Your task to perform on an android device: I want to forward an eBay recent email to my mother at giorgio.rossi196503@gmail.com so she can check out the suggested chairs .
Image 0: 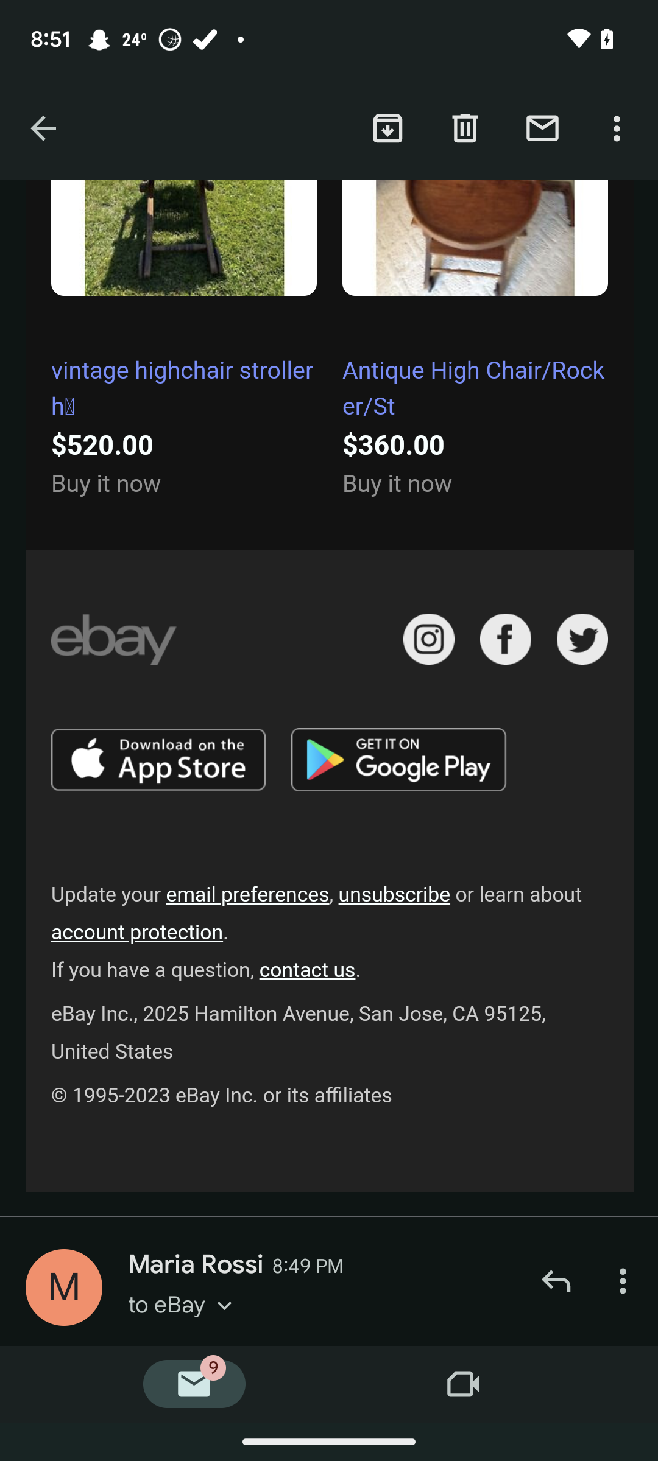
Swipe up the screen to view the forward button
Step 0: scroll down
Image 1: 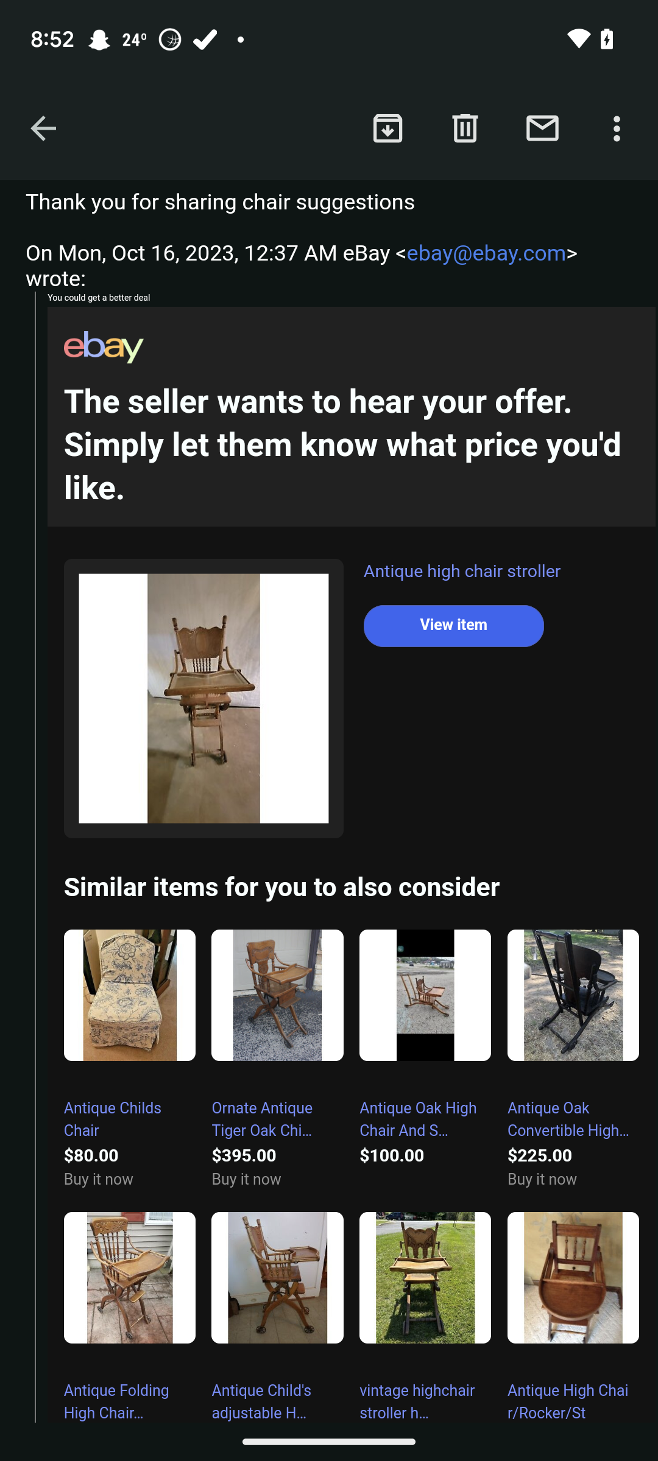
Swipe up the screen to view the forward button
Step 1: scroll down
Image 2: 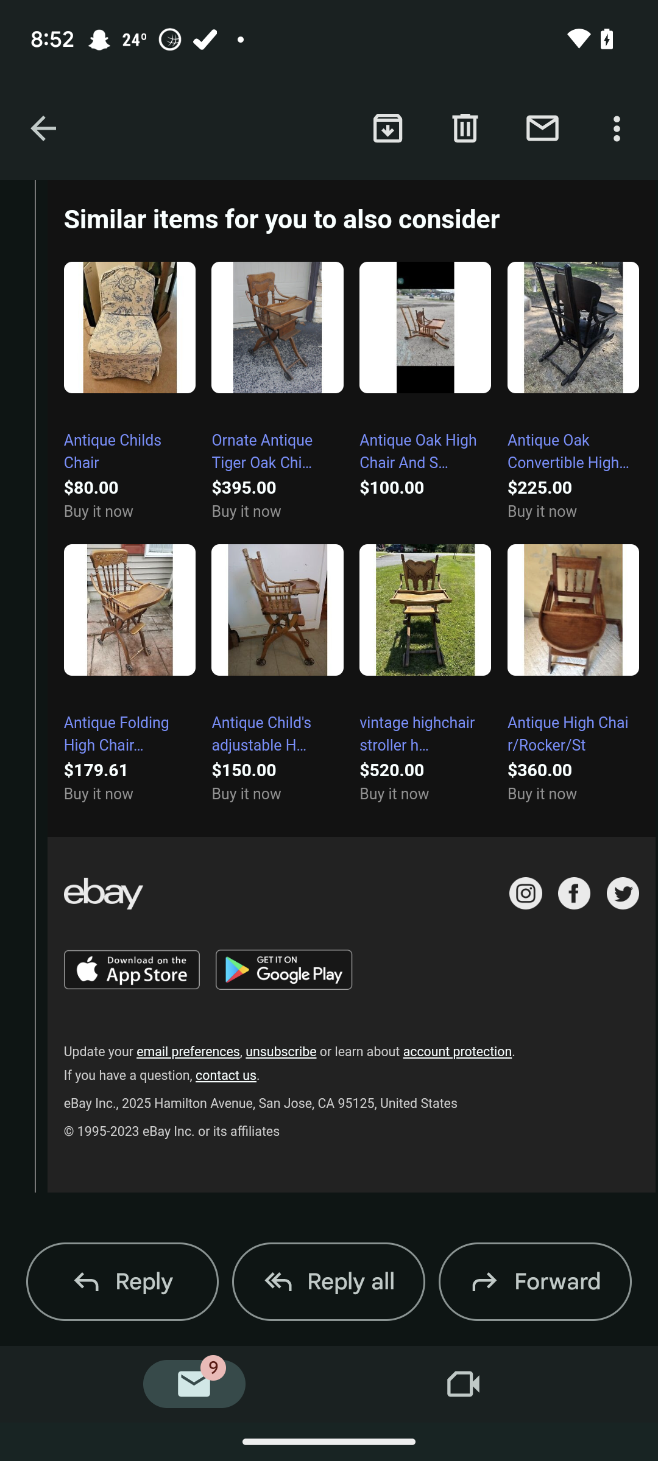
Click on the forward button
Step 2: click (557, 1281)
Image 3: 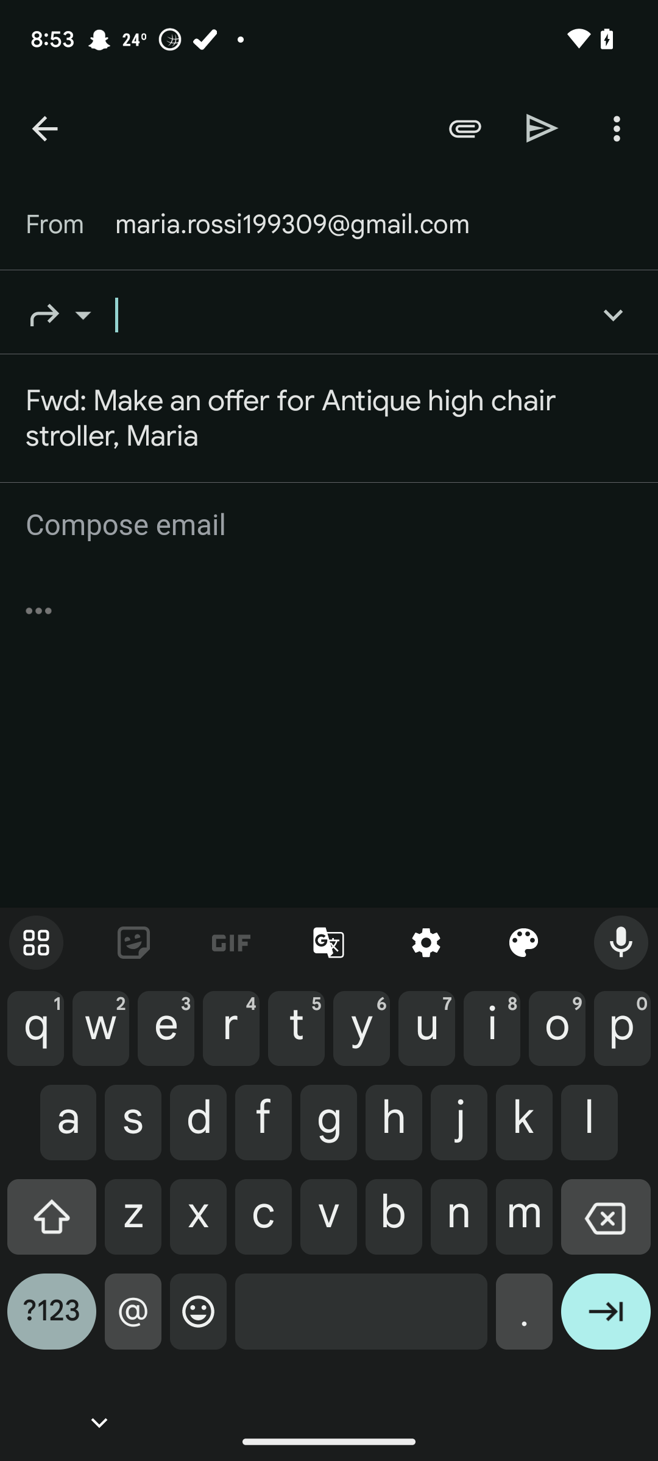
Enter the recipient id as giorgio.rossi196503@gmail.com
Step 3: type "giorgio.rossi196503@gmail.com"
Image 4: 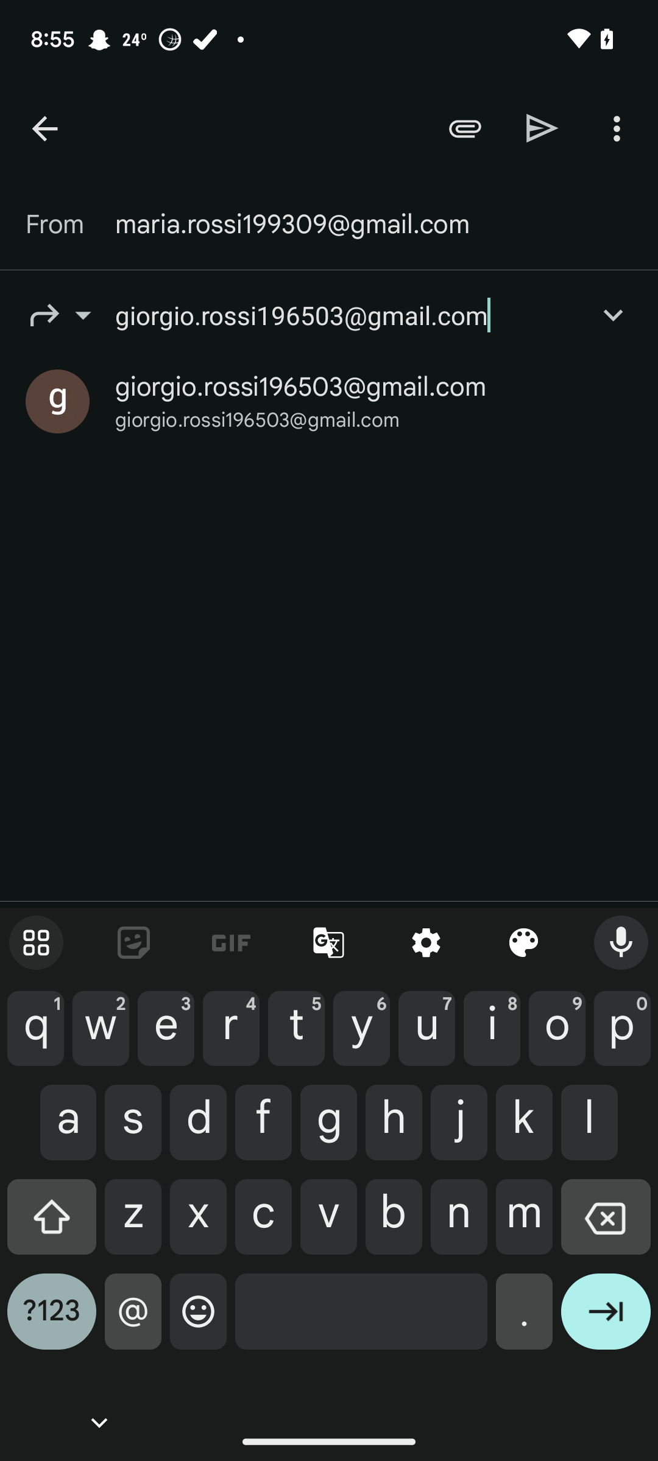
Click on the enter icon on the keyboard
Step 4: click (606, 1321)
Image 5: 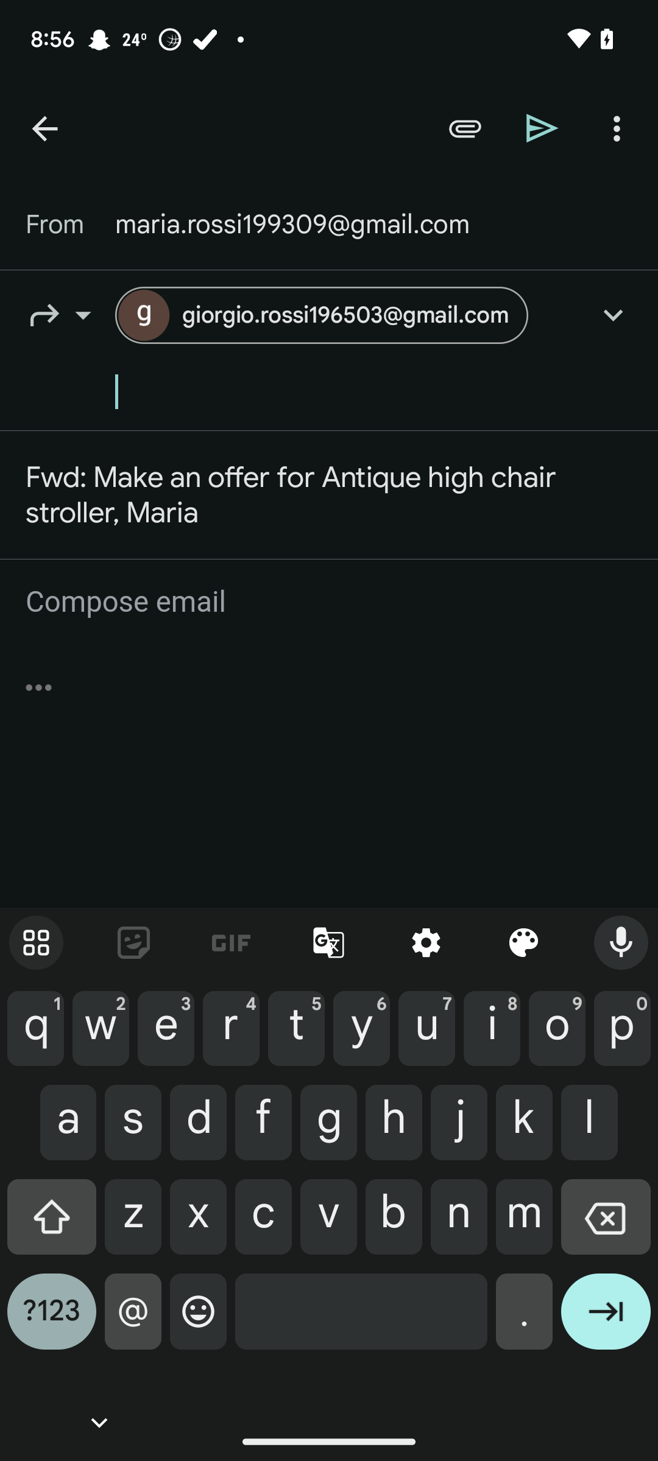
Click on the send icon at the top of the screen
Step 5: click (542, 128)